Your task to perform on an android device: To keep myself motivated for my workouts on a daily basis, I set a goal of 5000 steps and 30 heart points on the Google Fit app.
Image 0: 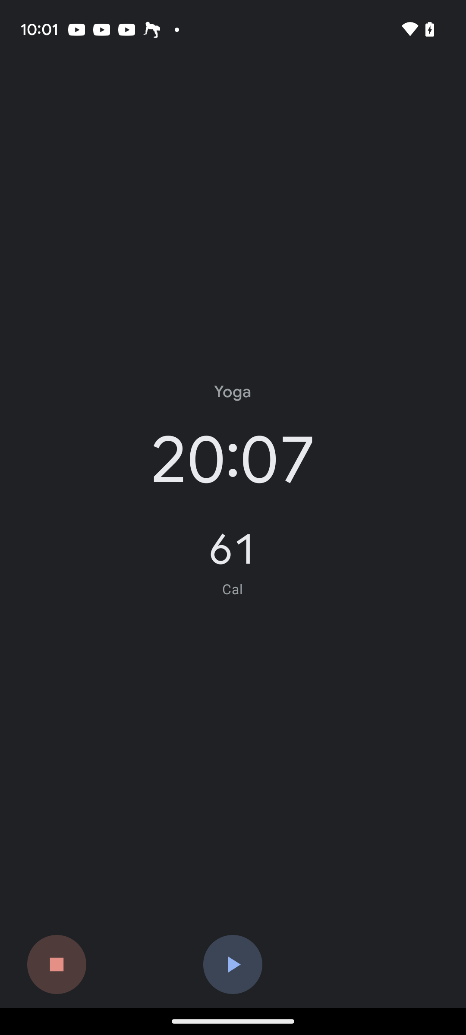
Go back to the previous screen
Step 0: press back button
Image 1: 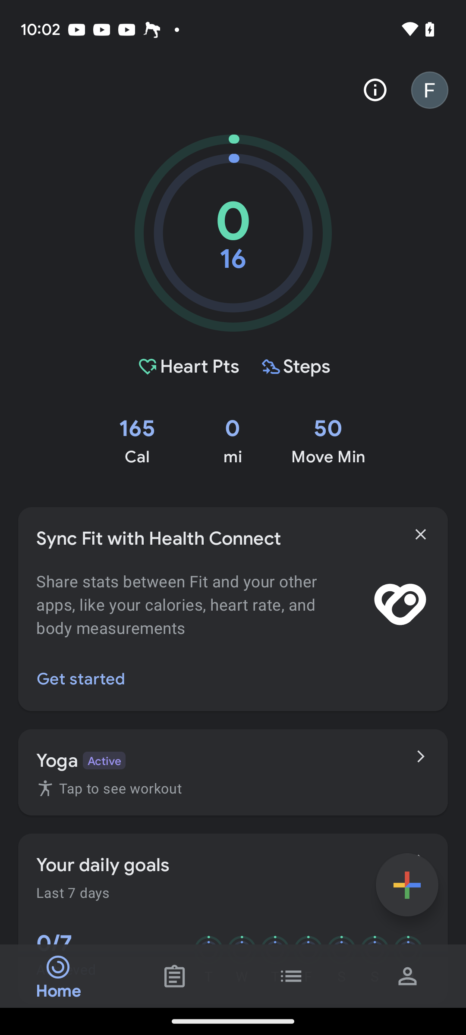
Click on the profile icon at the bottom right of the screen
Step 1: click (408, 976)
Image 2: 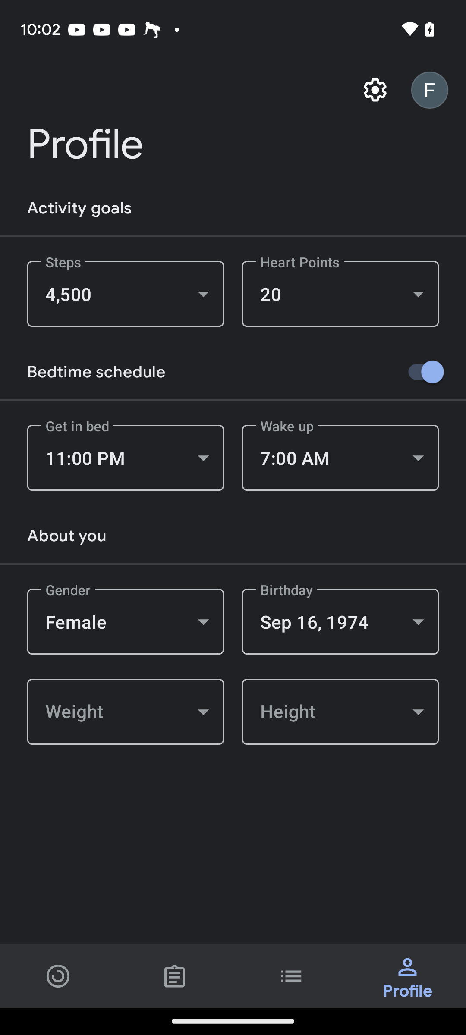
Click on the steps tab
Step 2: click (126, 294)
Image 3: 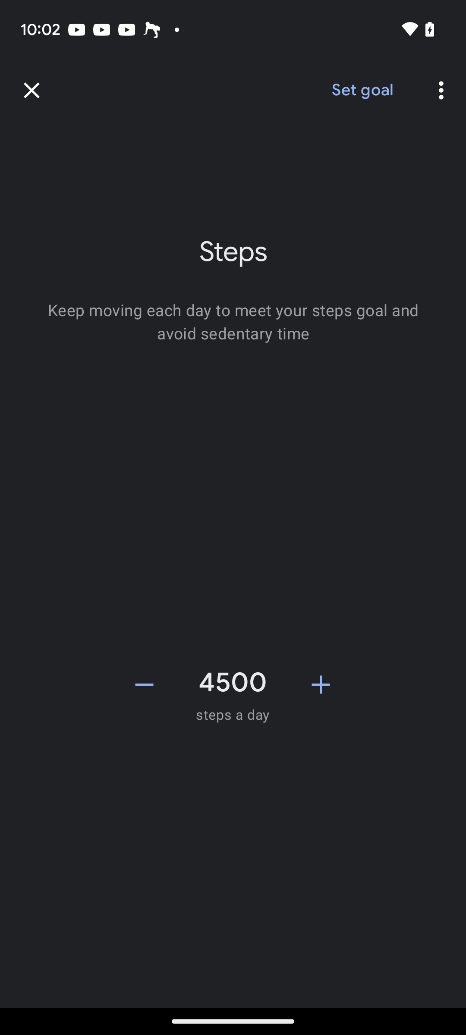
Click on the plus button
Step 3: click (321, 684)
Image 4: 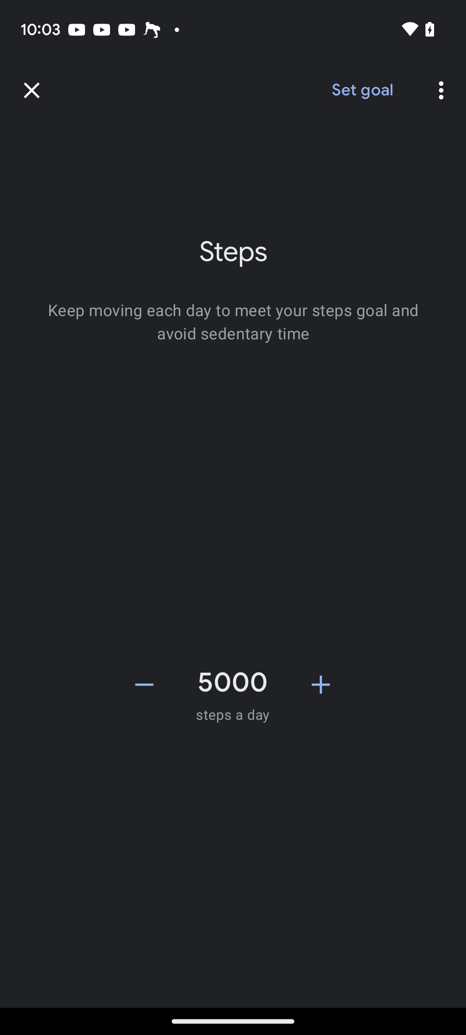
Click on set goal option
Step 4: click (362, 90)
Image 5: 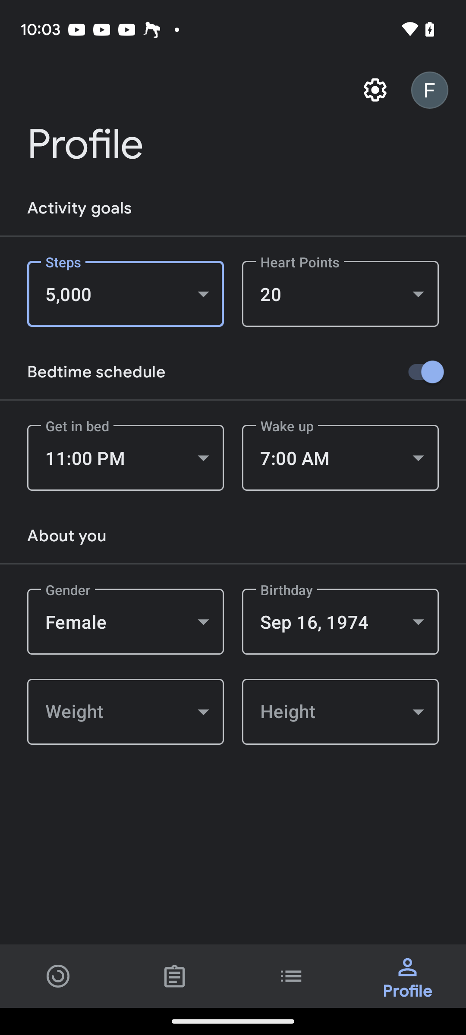
Click on heart points tab
Step 5: click (340, 294)
Image 6: 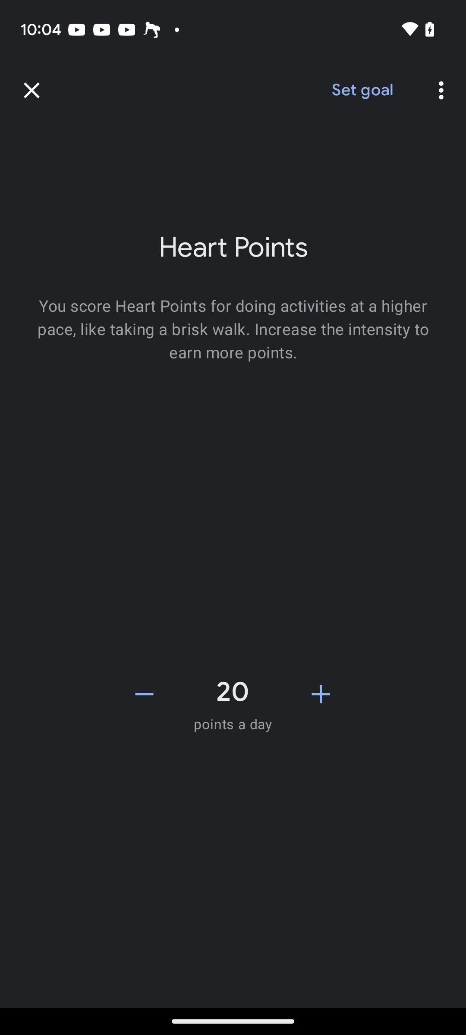
Click on plus button
Step 6: click (321, 694)
Image 7: 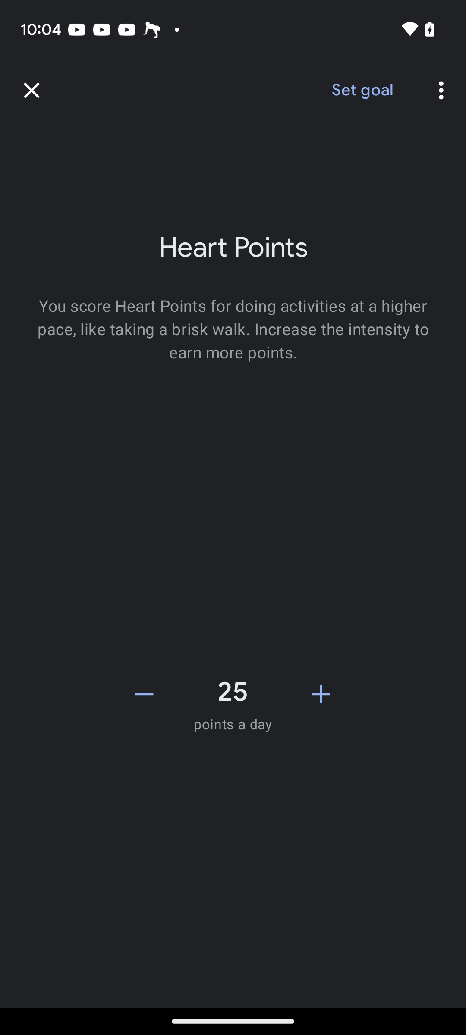
Click on plus button
Step 7: click (321, 694)
Image 8: 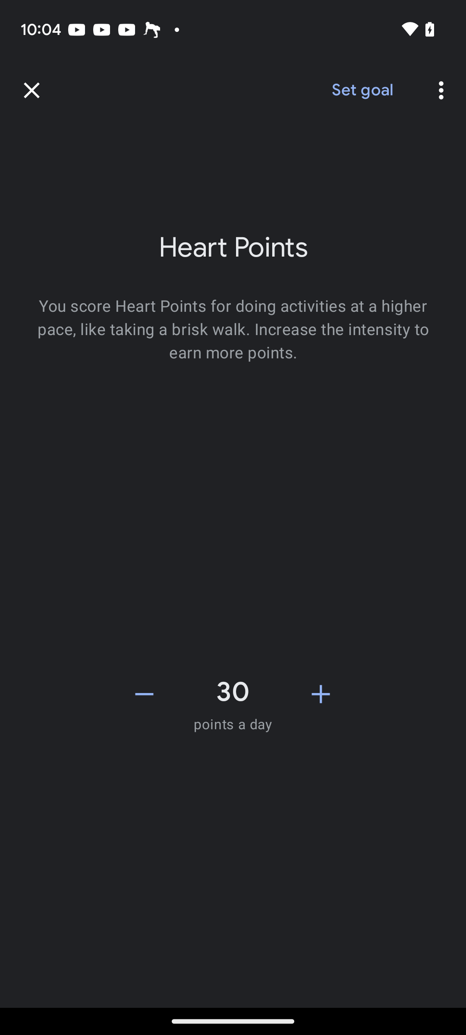
Click on set goal option
Step 8: click (362, 90)